Your task to perform on an android device: Open the Amtrak app, Search train for Newark to New York on 16 August
Image 1: 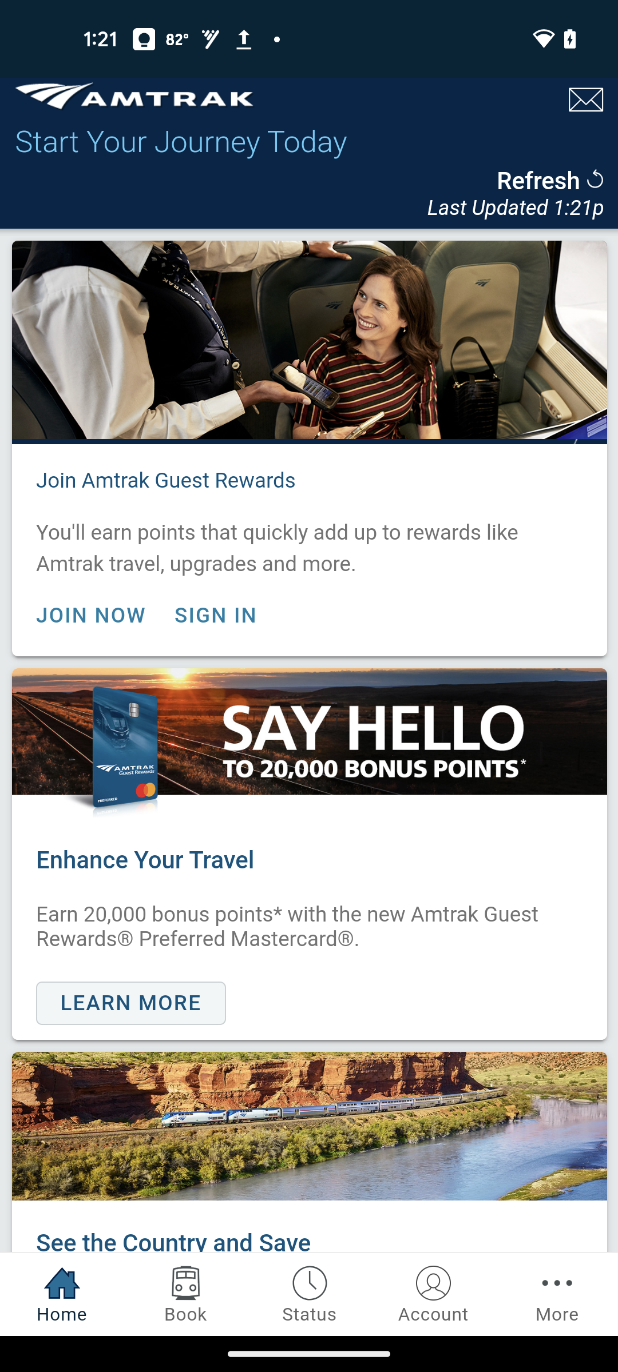
Click on the book tab at the bottom of the screen
Step 1: click (185, 1294)
Image 2: 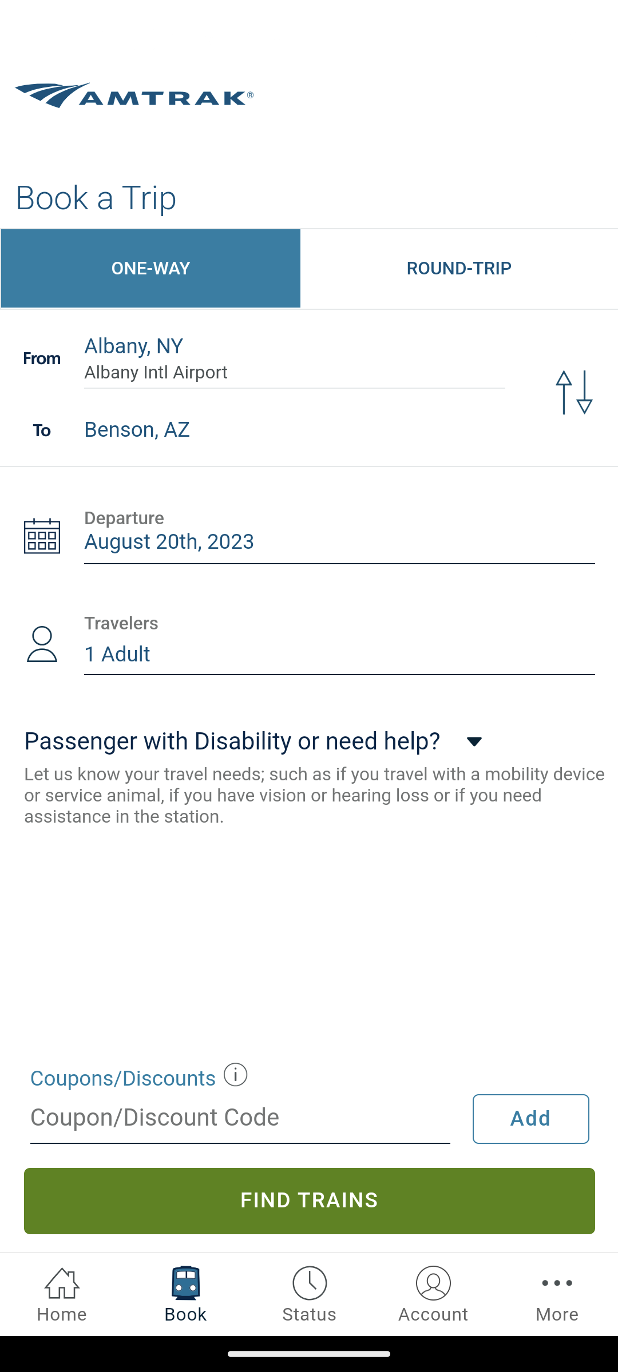
Click on the Departure section
Step 2: click (295, 358)
Image 3: 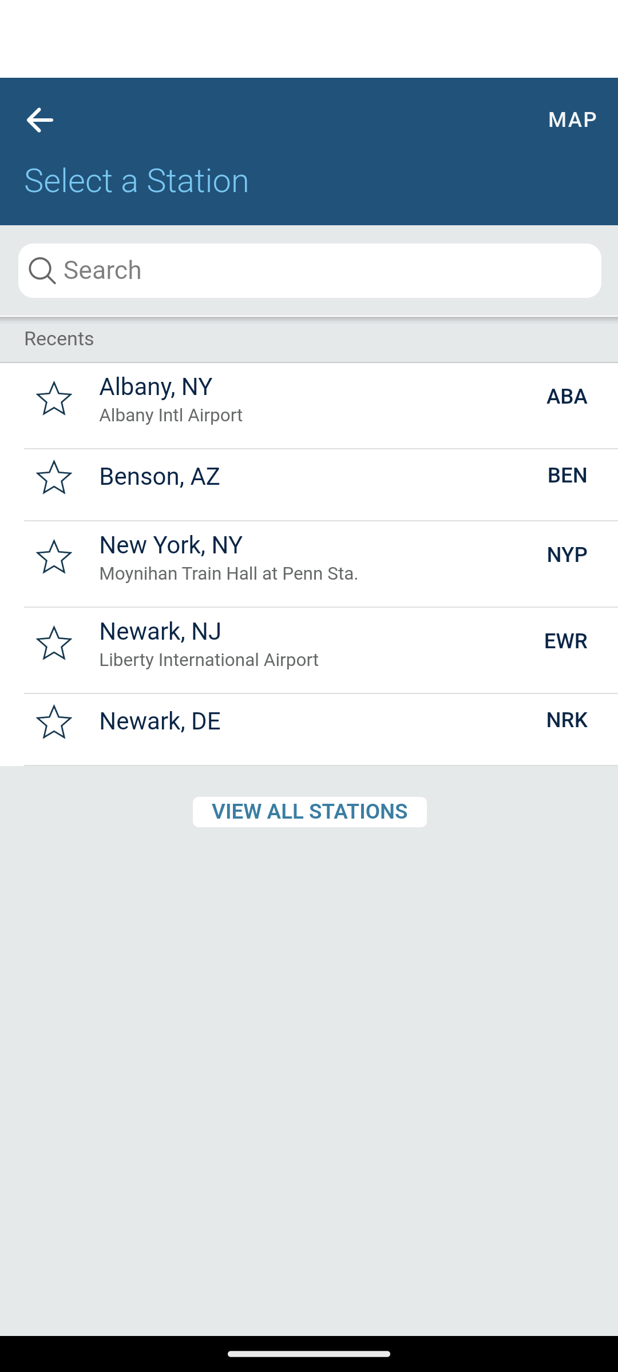
Click on the Departure search bar at the top of the screen
Step 3: click (308, 270)
Image 5: 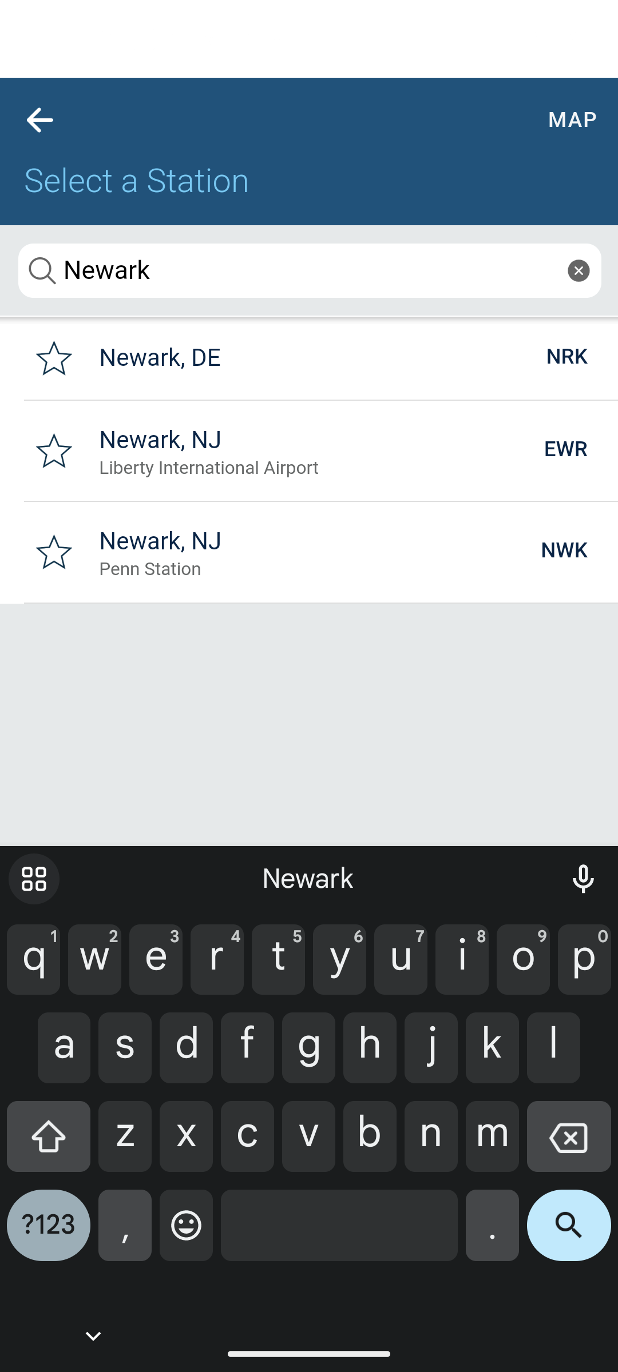
Click on the Second search result
Step 5: click (343, 450)
Image 6: 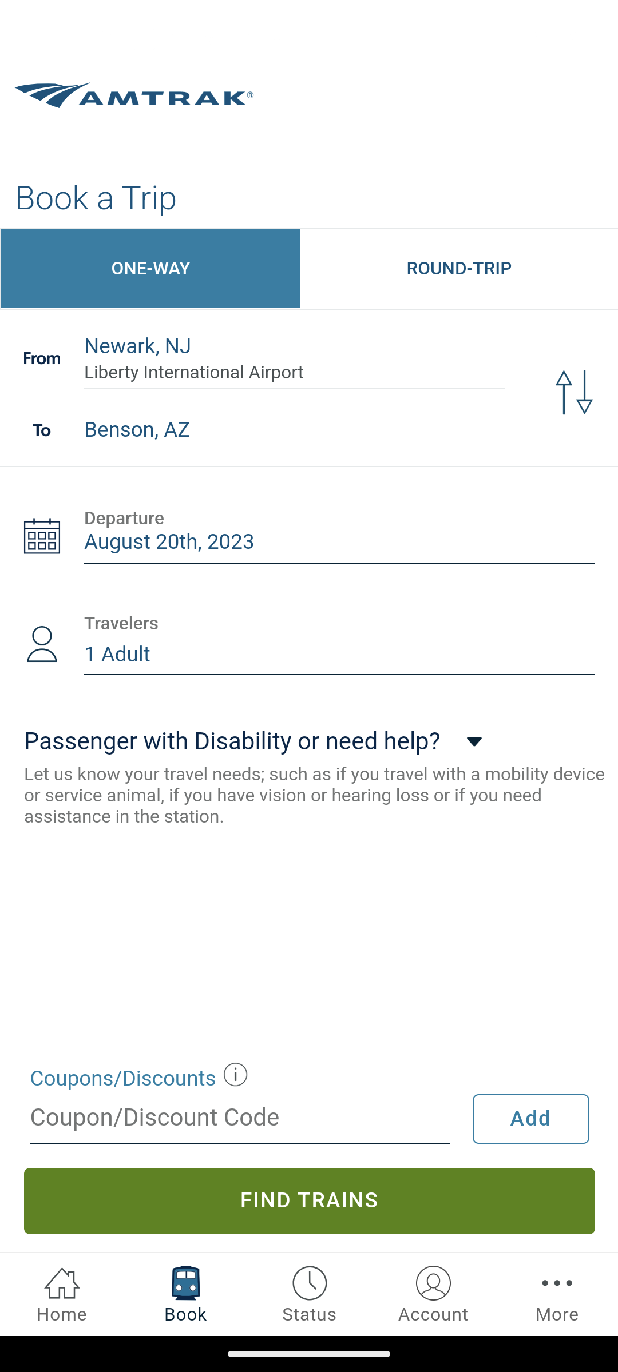
Click on the Arrival section
Step 6: click (295, 429)
Image 7: 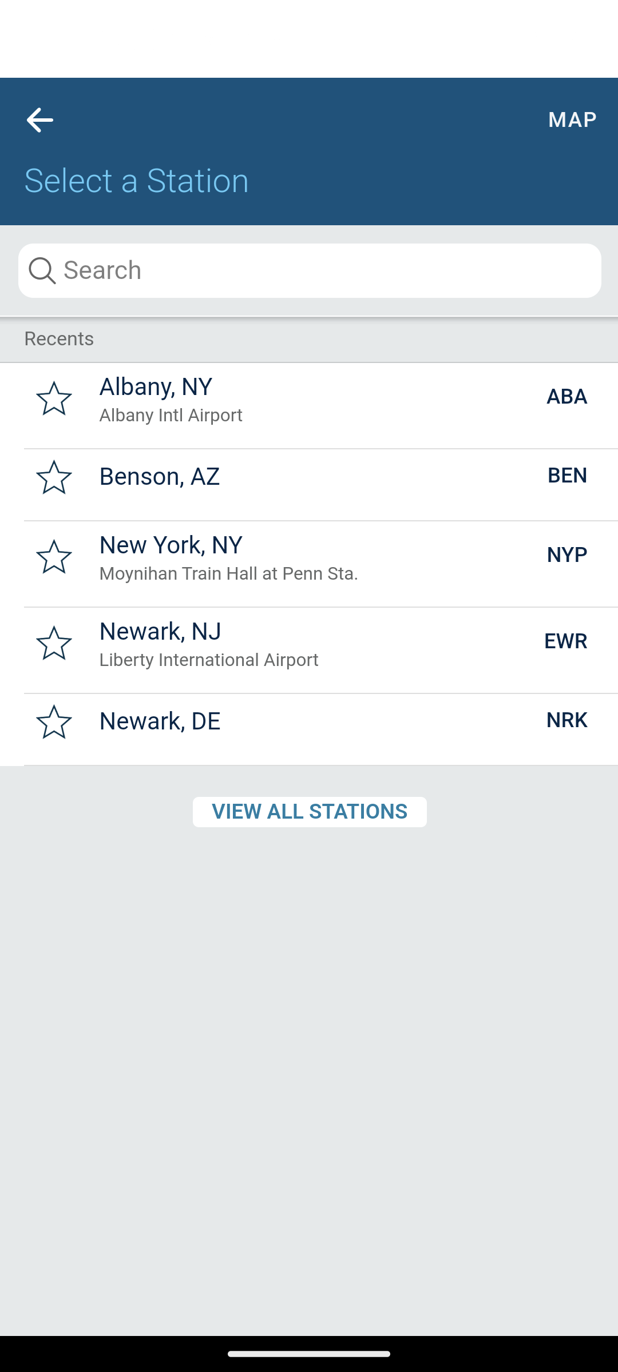
Click on the arrival search result at the top of the screen
Step 7: click (308, 270)
Image 8: 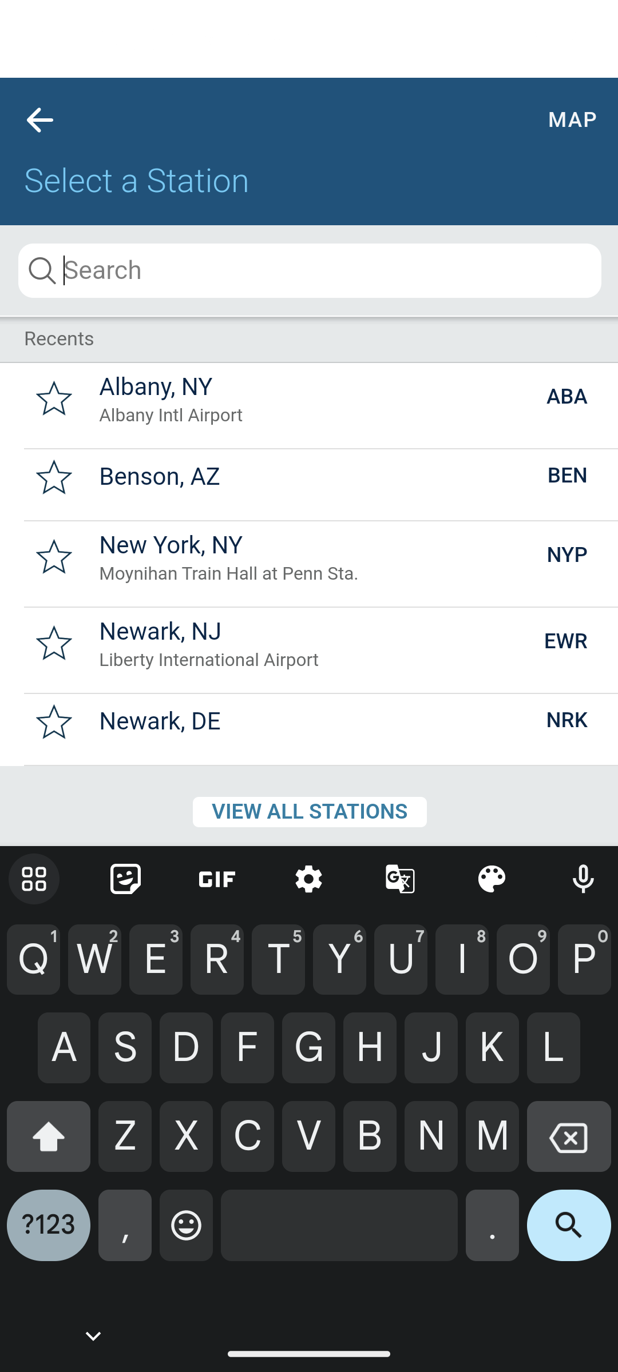
Search for New York
Step 8: type "New York"
Image 9: 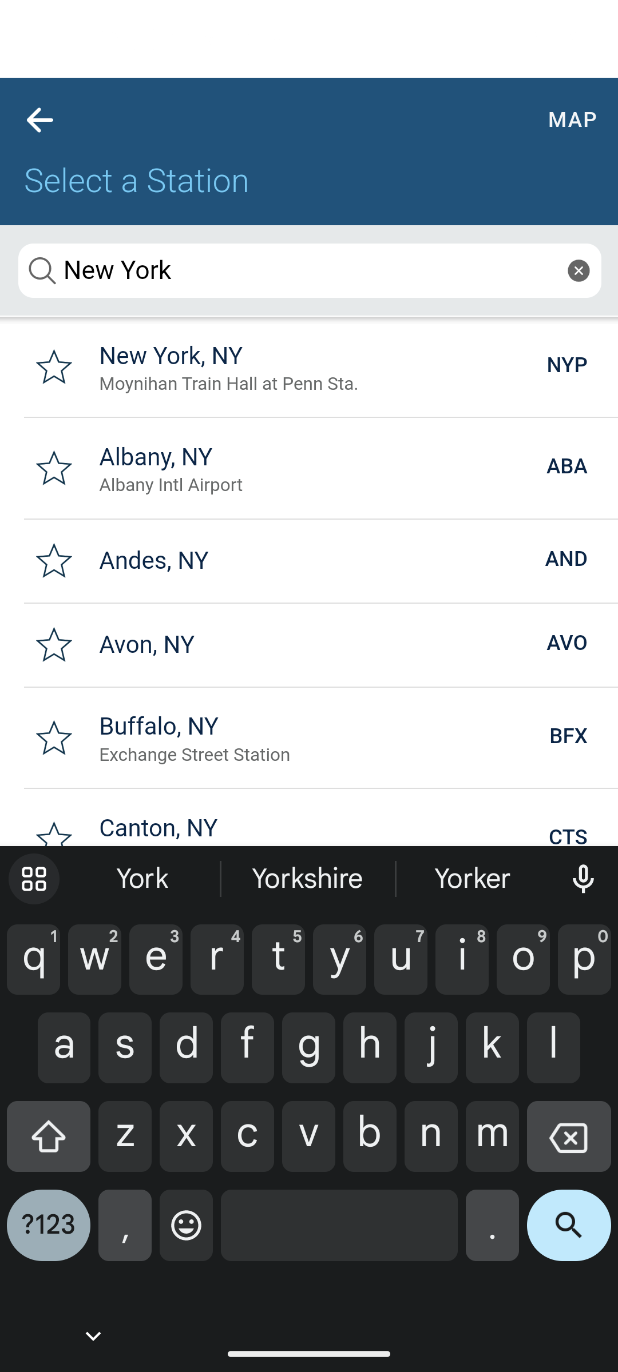
Click on the first search result
Step 9: click (295, 358)
Image 10: 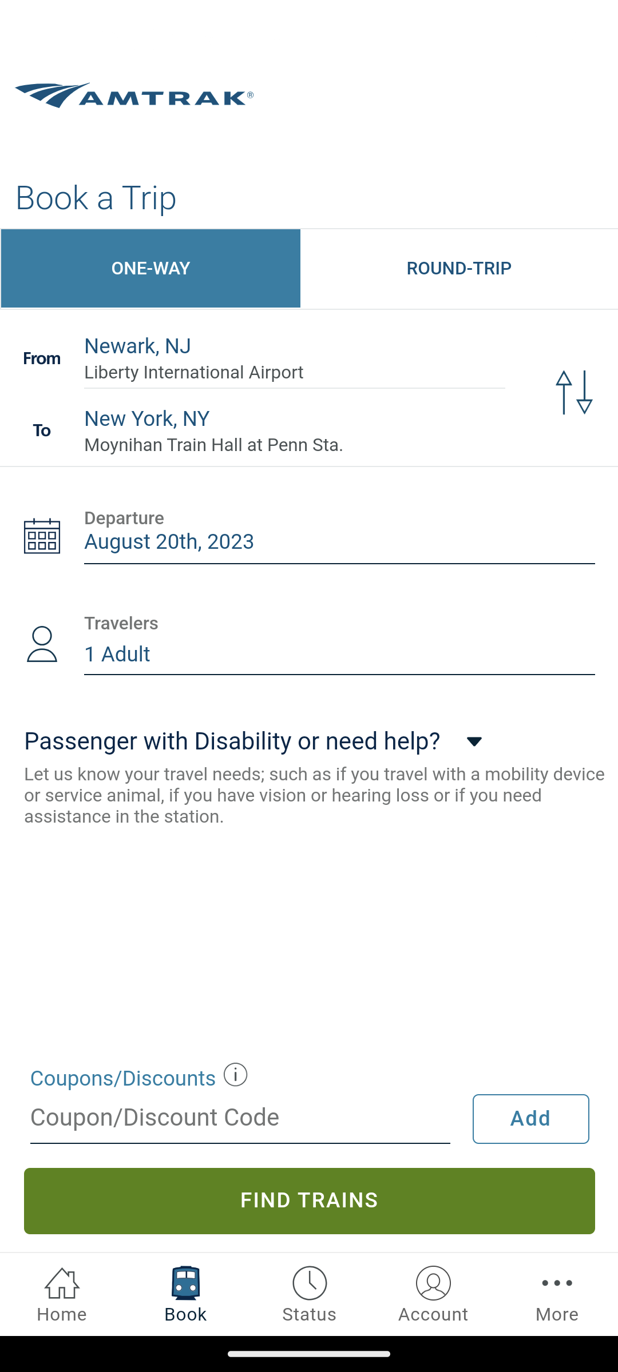
Click on the Calendar section
Step 10: click (340, 541)
Image 11: 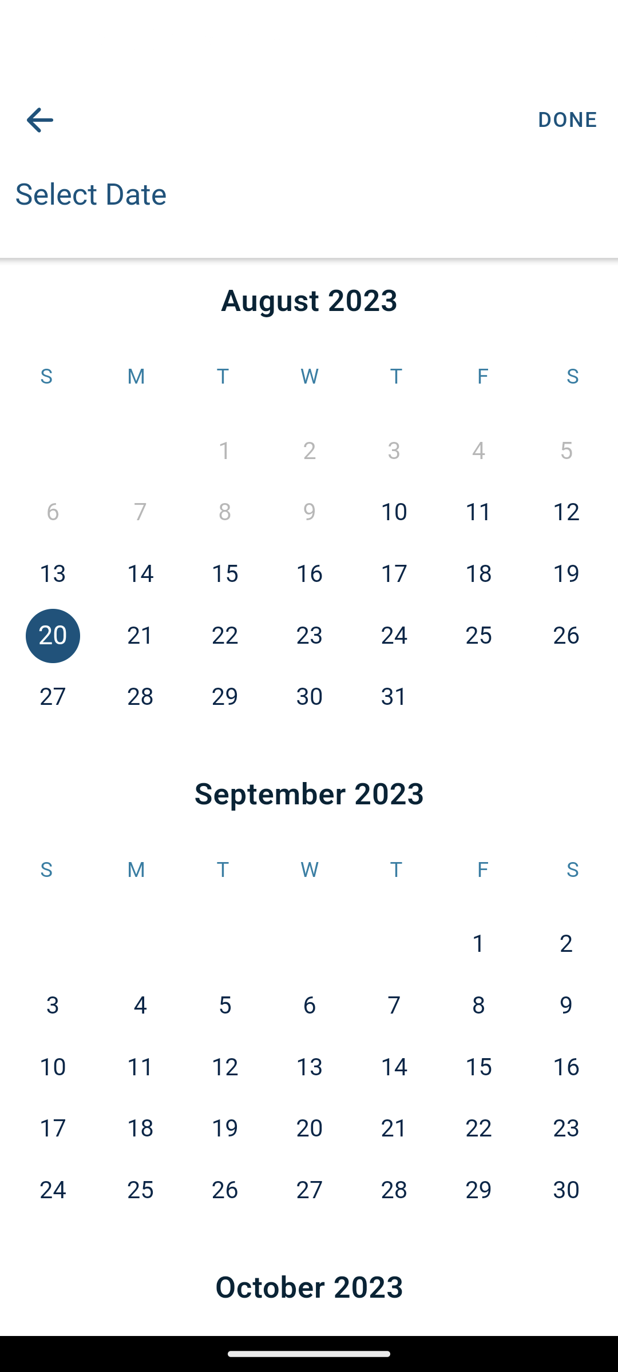
Click on the 16 August 2023
Step 11: click (309, 574)
Image 12: 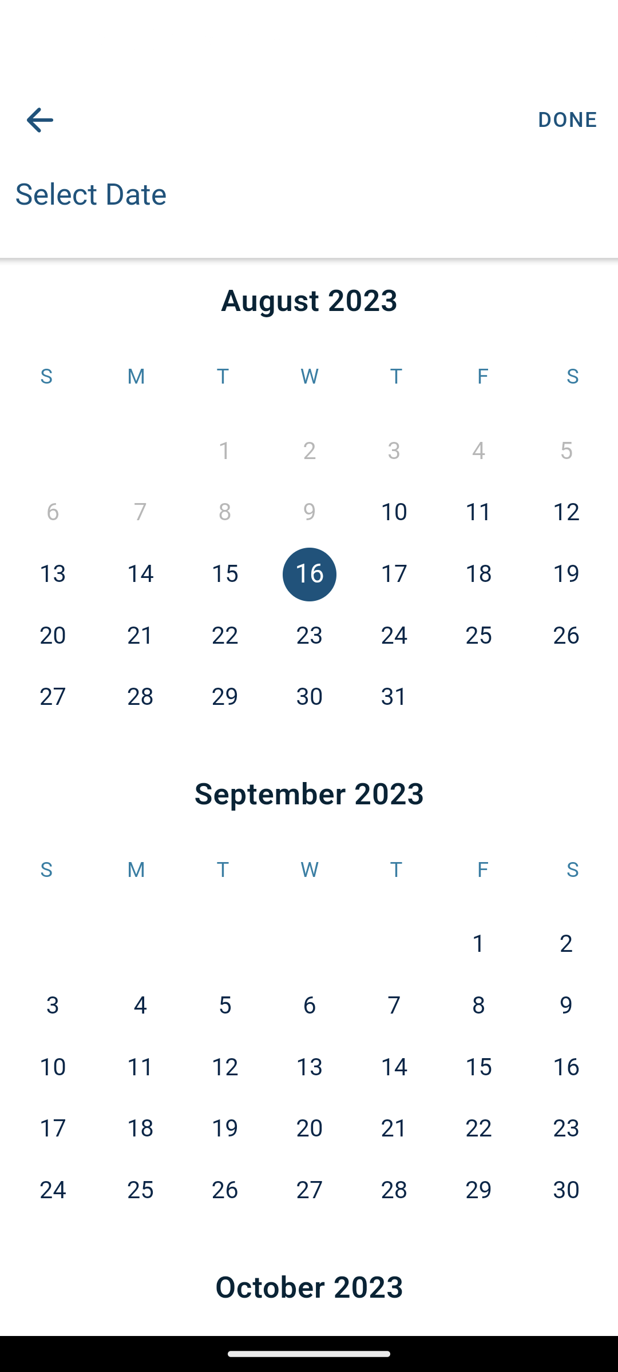
Click on the Done button at the top right corner of the screen
Step 12: click (568, 119)
Image 13: 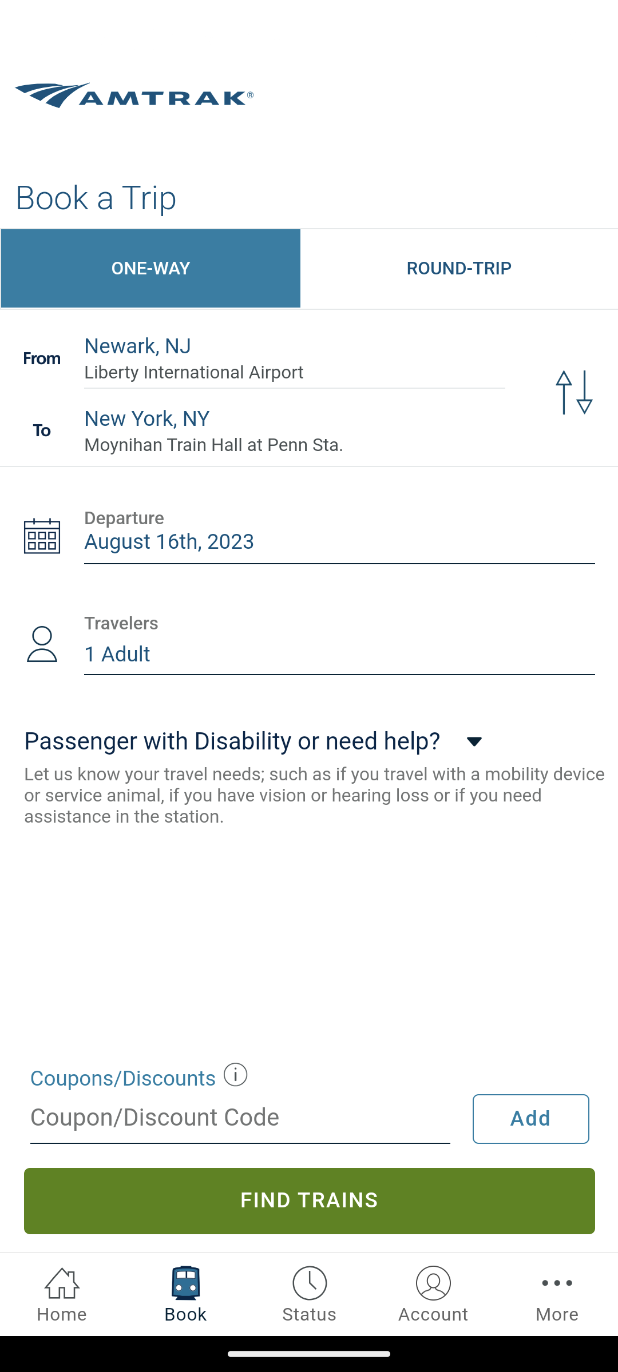
Click on the FIND TRAINS button at the bottom of the screen
Step 13: click (310, 1200)
Image 14: 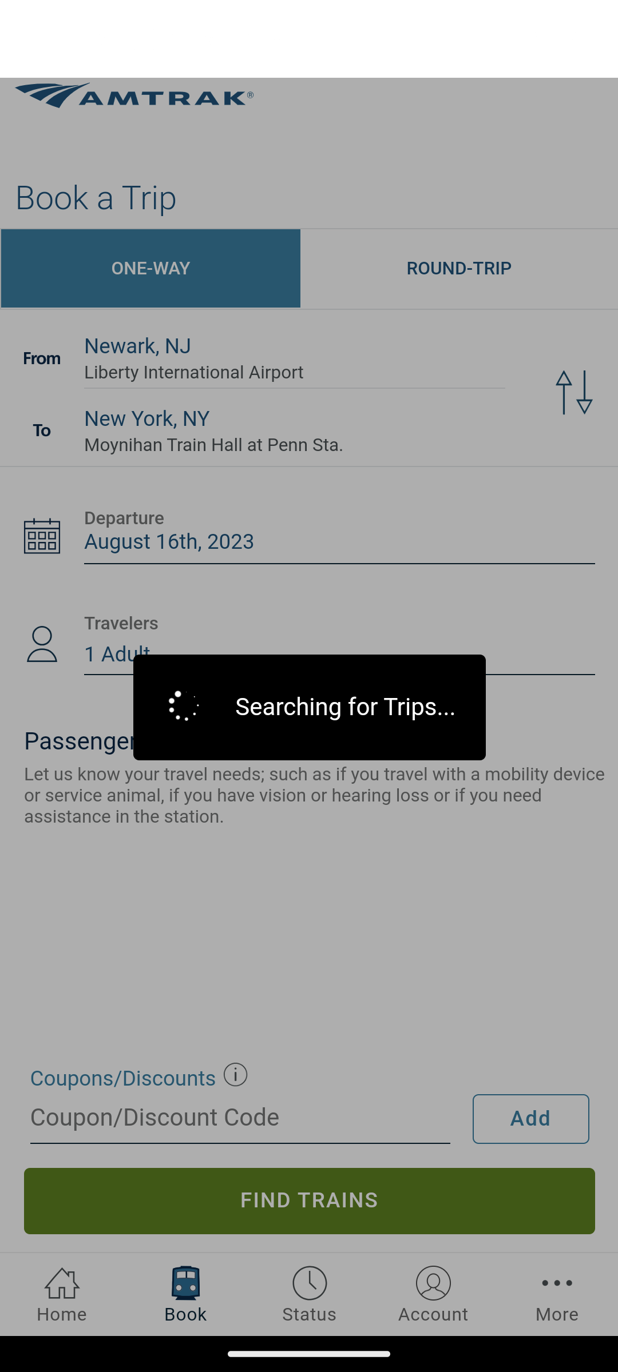
Click on the FIND TRAINS button at the bottom of the screen
Step 14: wait